Your task to perform on an android device: Open the Gym Workout app, I would like to track my fitness improvement since I need to assess the results of the consistent workouts I've been performing.
Image 0: 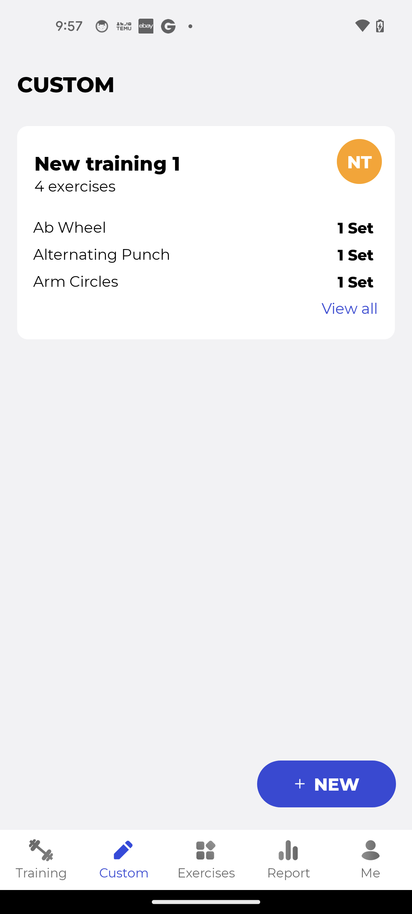
Click on the Report tab
Step 0: click (285, 853)
Image 1: 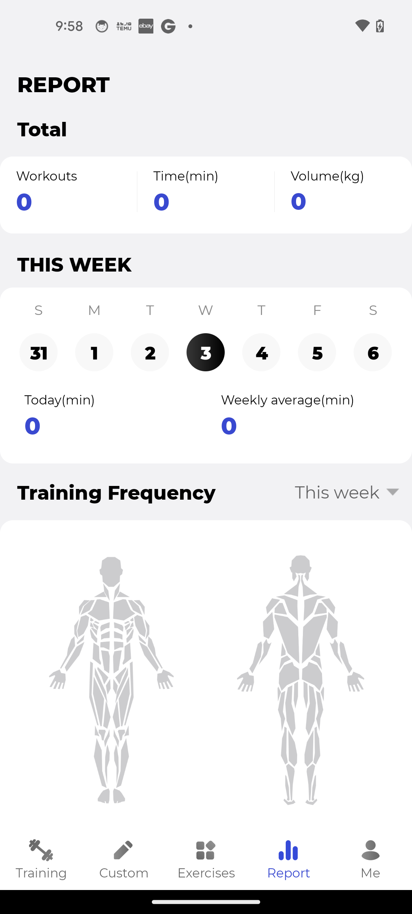
Swipe up for the progress
Step 1: scroll down